Your task to perform on an android device: I have to attend a friend's birthday celebration, so I search for a yellow dress in the Zara app.
Image 0: 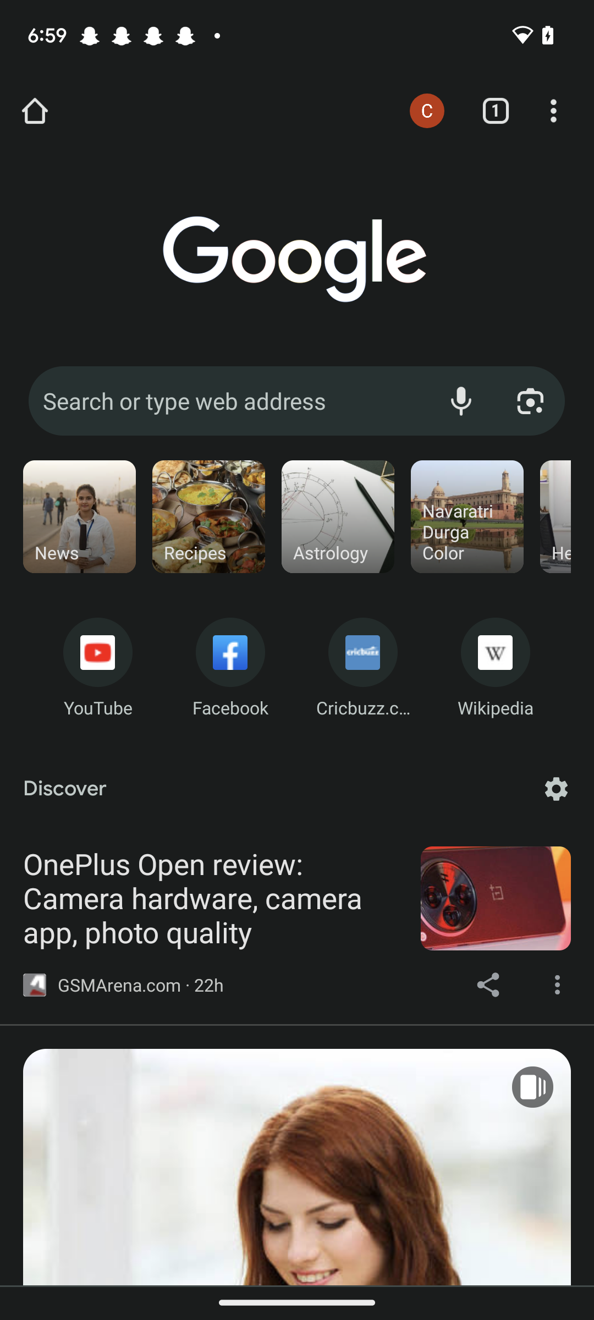
Open the Zara app
Step 0: open app "ZARA"
Image 1: 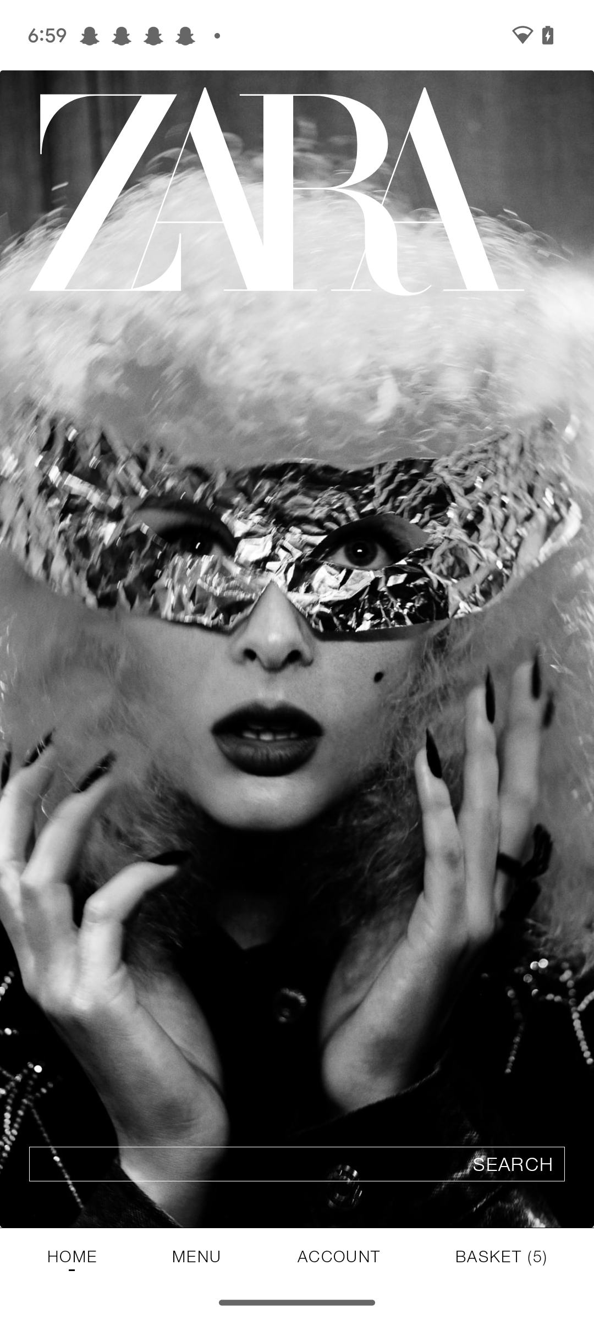
Click on the search bar at the bottom of the screen
Step 1: click (297, 1164)
Image 2: 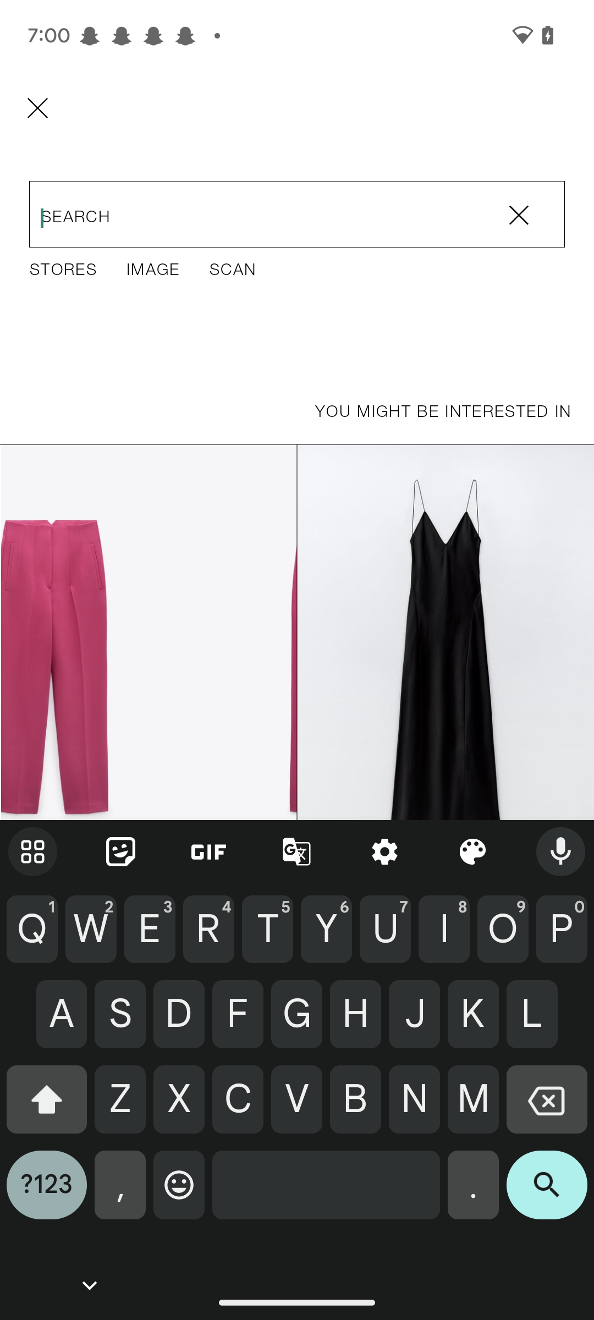
Search for yellow dress
Step 2: type "yellow dress"
Image 3: 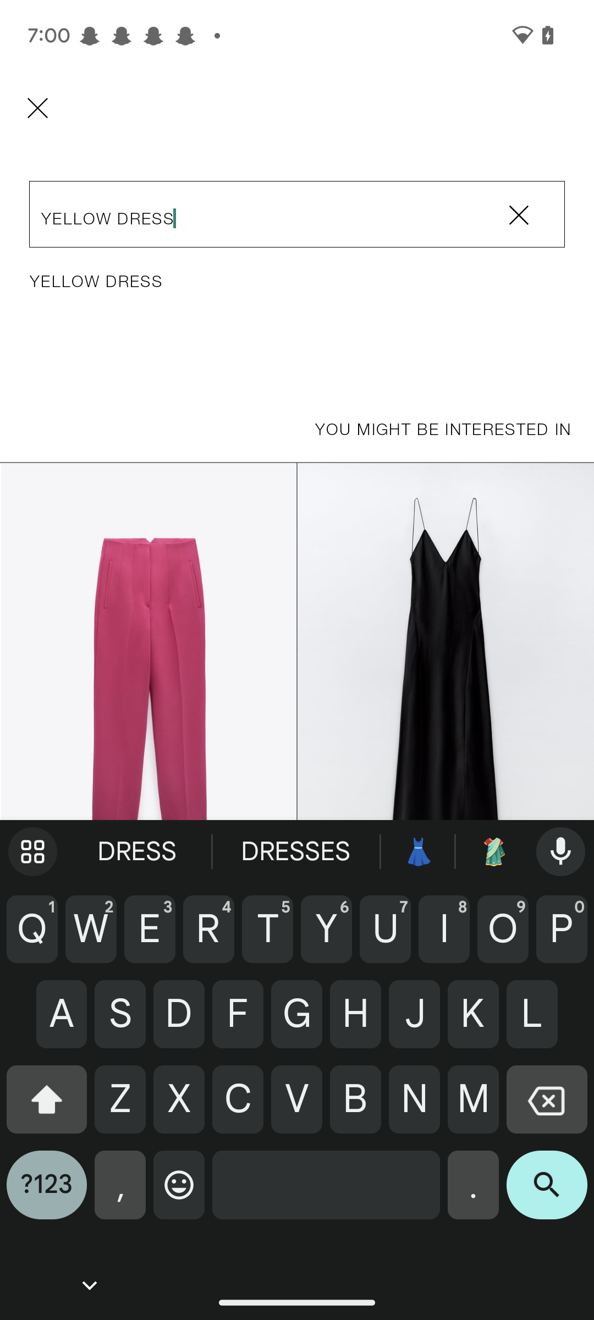
Click on the search icon on the keyboard
Step 3: click (547, 1193)